Your task to perform on an android device: To buy hiking shoes, I would like to search for local stores on the REI Coop app.
Image 1: 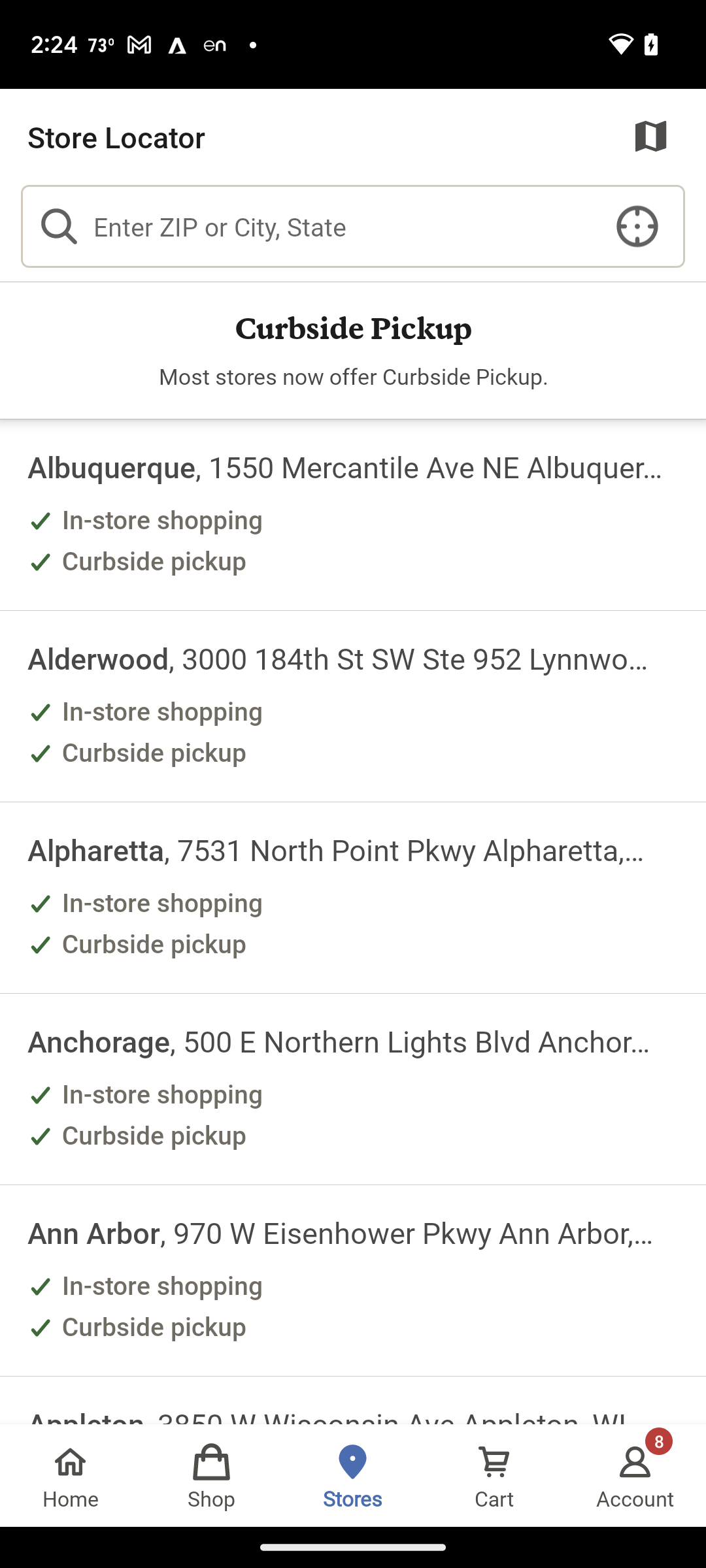
Click on the search box
Step 1: click (350, 226)
Image 3: 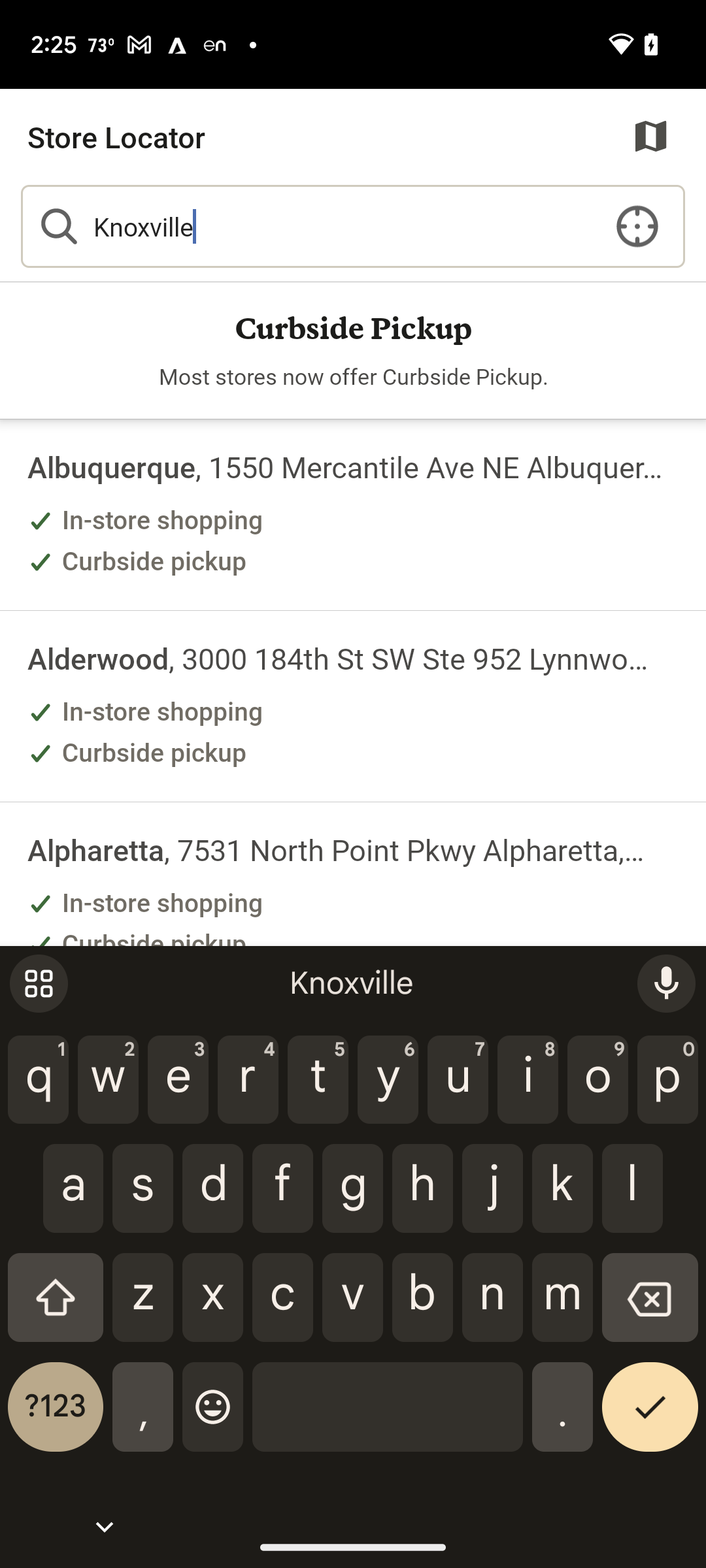
Click on the correct icon
Step 3: click (650, 1417)